Your task to perform on an android device: It seems excellent from the profile, but I want to learn more about the specifics, so I want to view the details of Bus between 1:23 PM and 4:39 p.m. on the Trainline app.
Image 0: 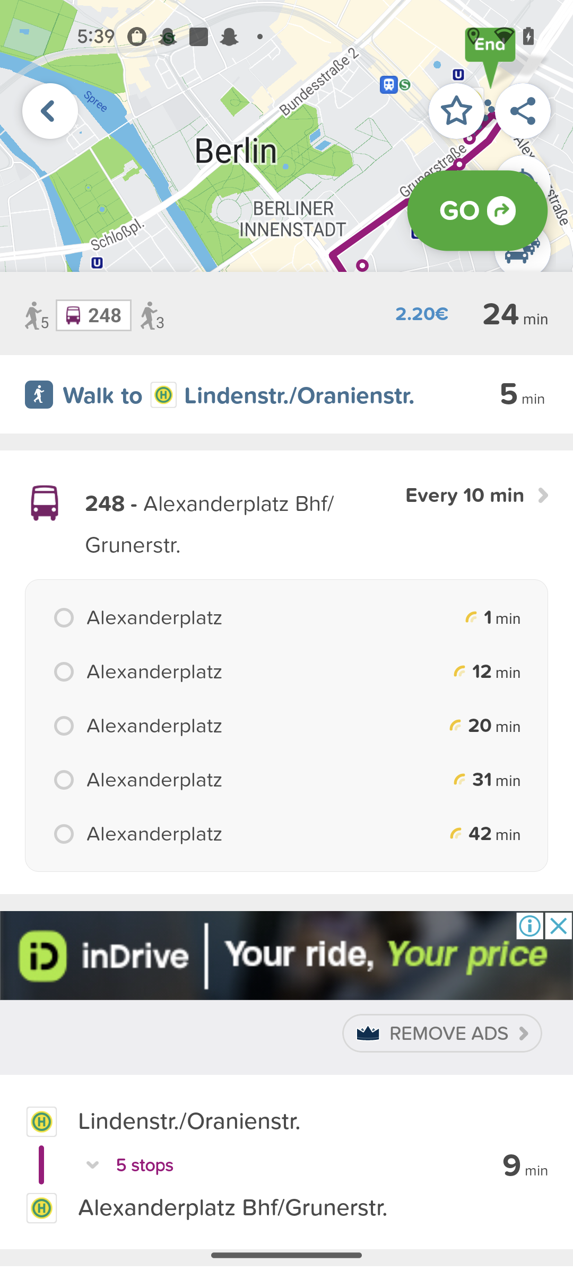
open the Trainline app
Step 0: open app "Trainline"
Image 1: 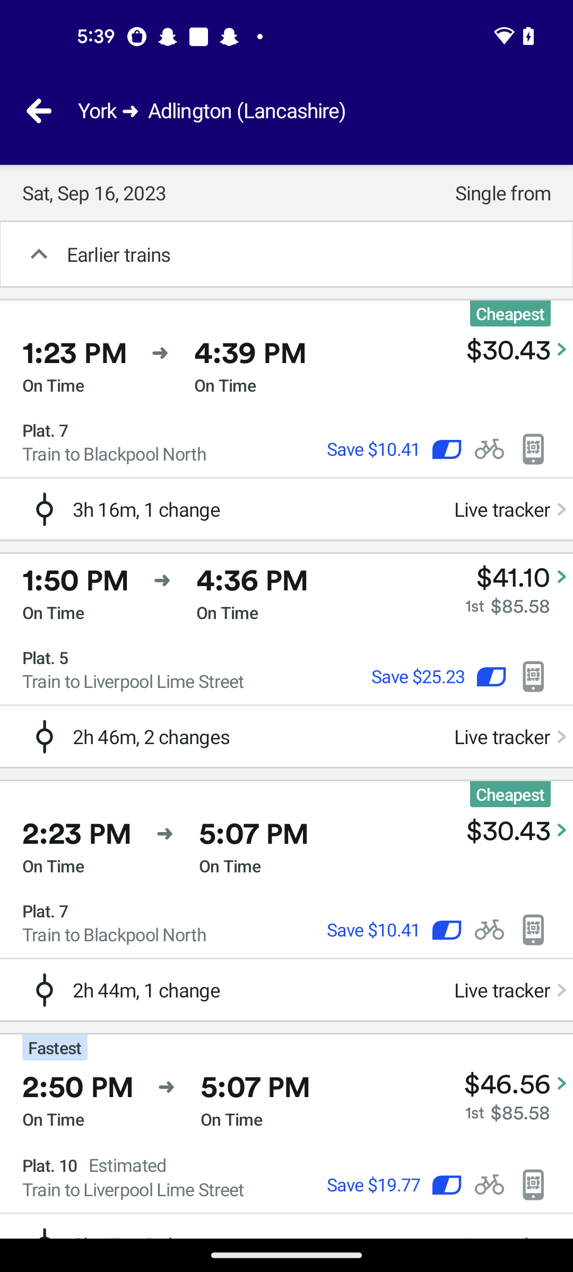
Click on the first result 
Step 1: click (286, 388)
Image 2: 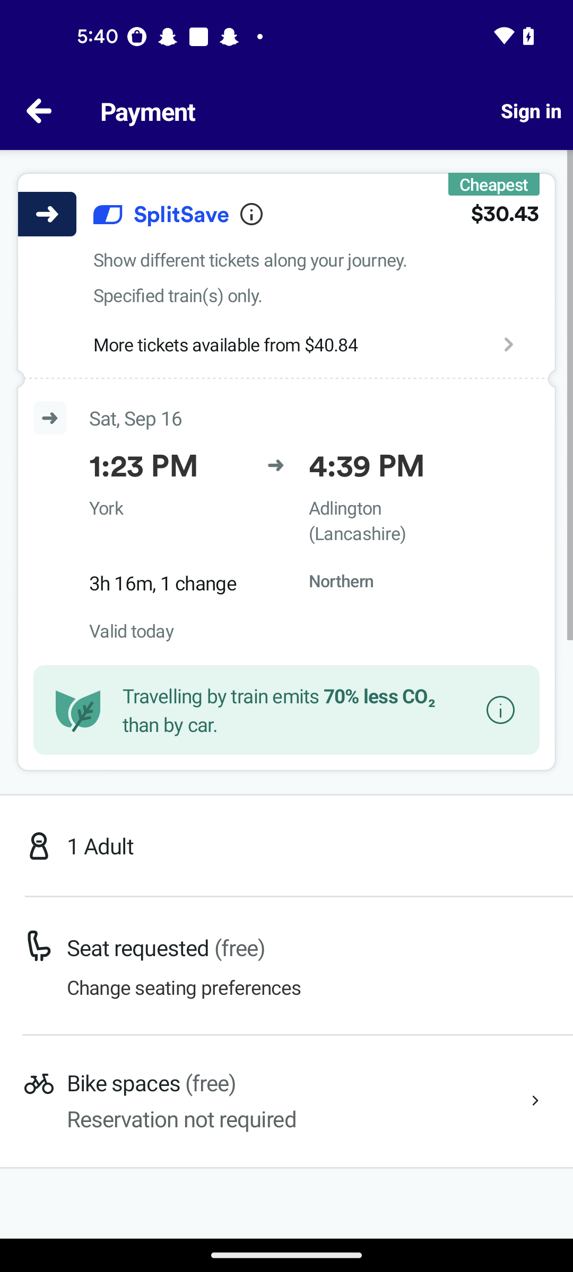
Swipe up
Step 2: scroll down
Image 3: 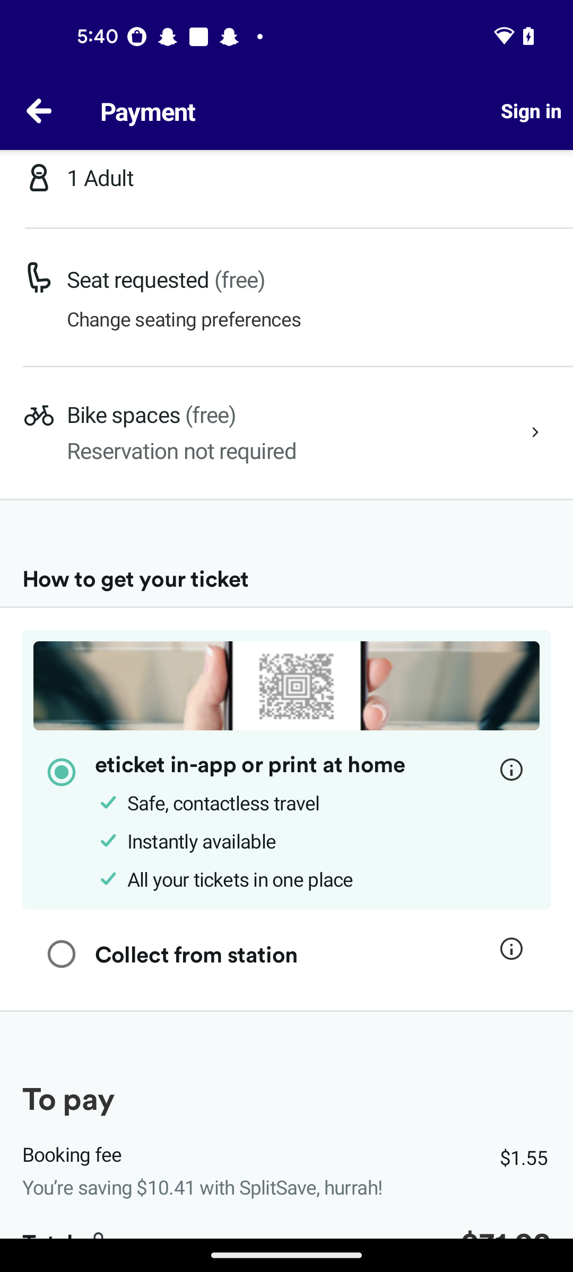
Swipe up
Step 3: scroll down